Your task to perform on an android device: Open the pull&bear app and search jacket  for travelling  
Image 1: 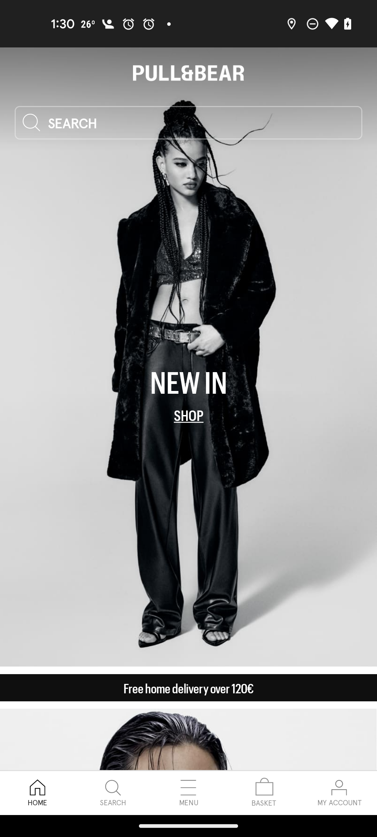
Click on the search icon 
Step 1: click (188, 357)
Image 2: 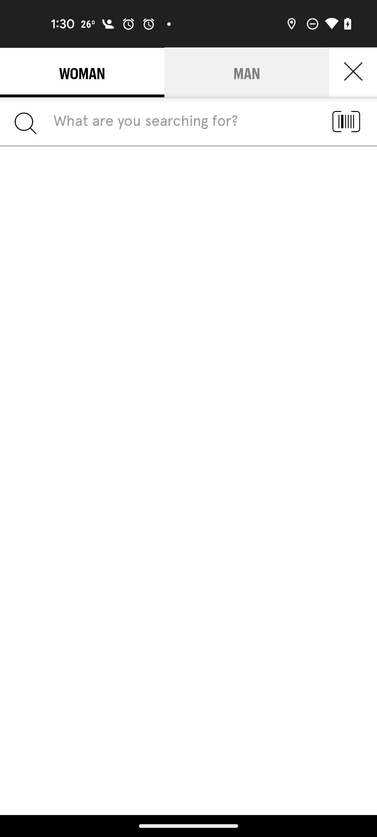
Enter a products as  jacket 
Step 2: type "jacket"
Image 3: 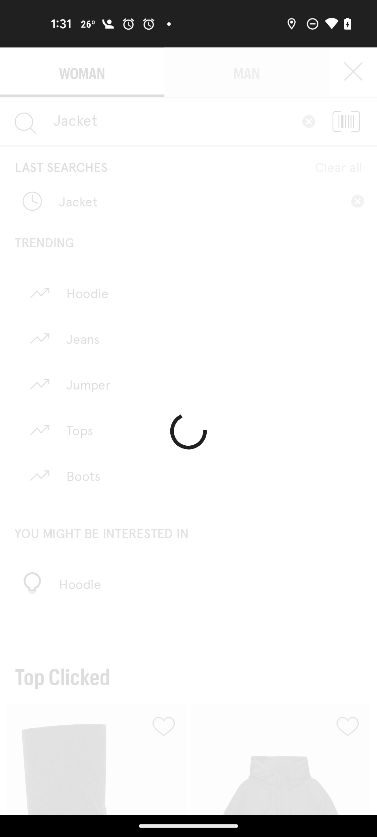
Enter a products as  jacket 
Step 3: wait